Your task to perform on an android device: As I am taking a break from work and require to stay in peace for this view the details of the first property in Manhattan at the Trovit app.
Image 0: 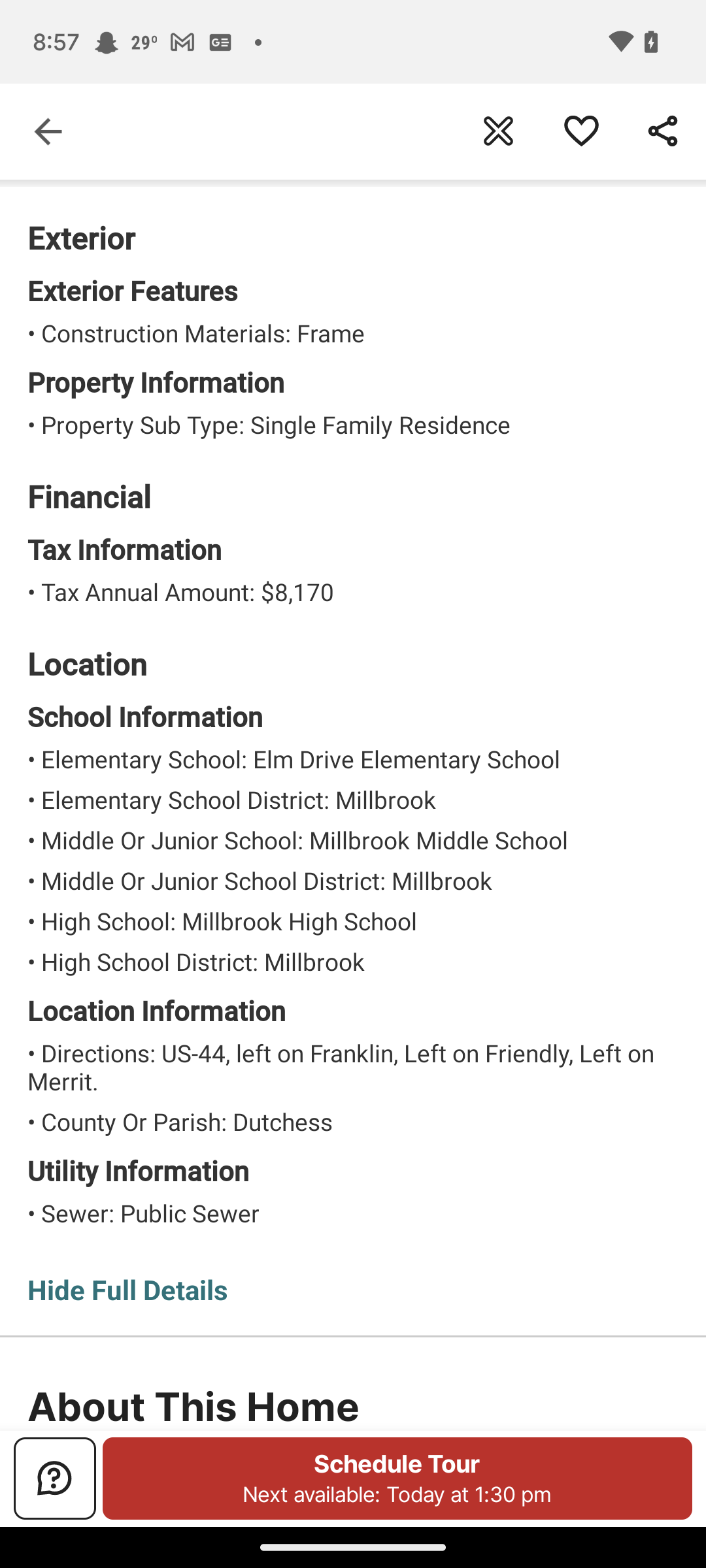
Open the homesnap app
Step 0: open app "Homesnap"
Image 1: 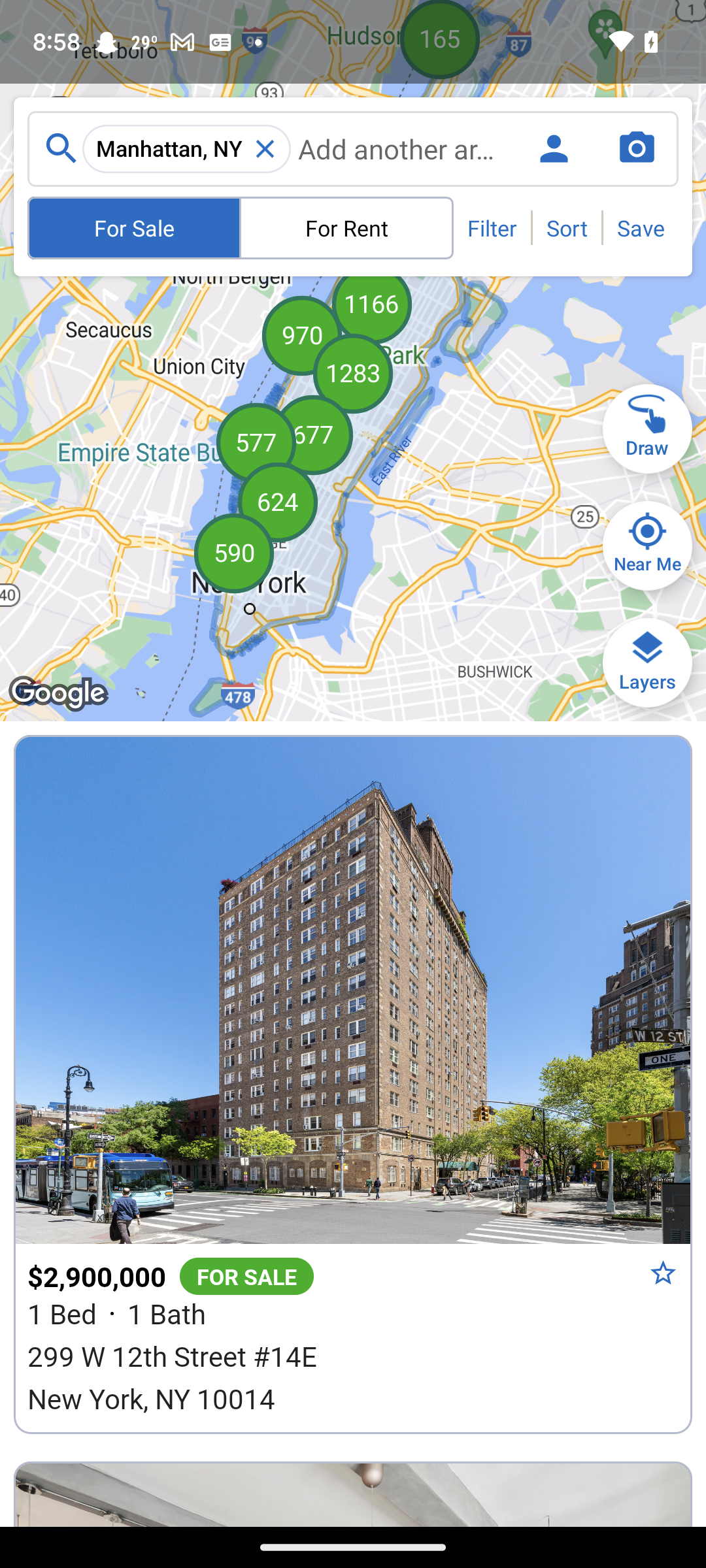
Click on the "299 W 12th Street #14E" property
Step 1: click (353, 562)
Image 2: 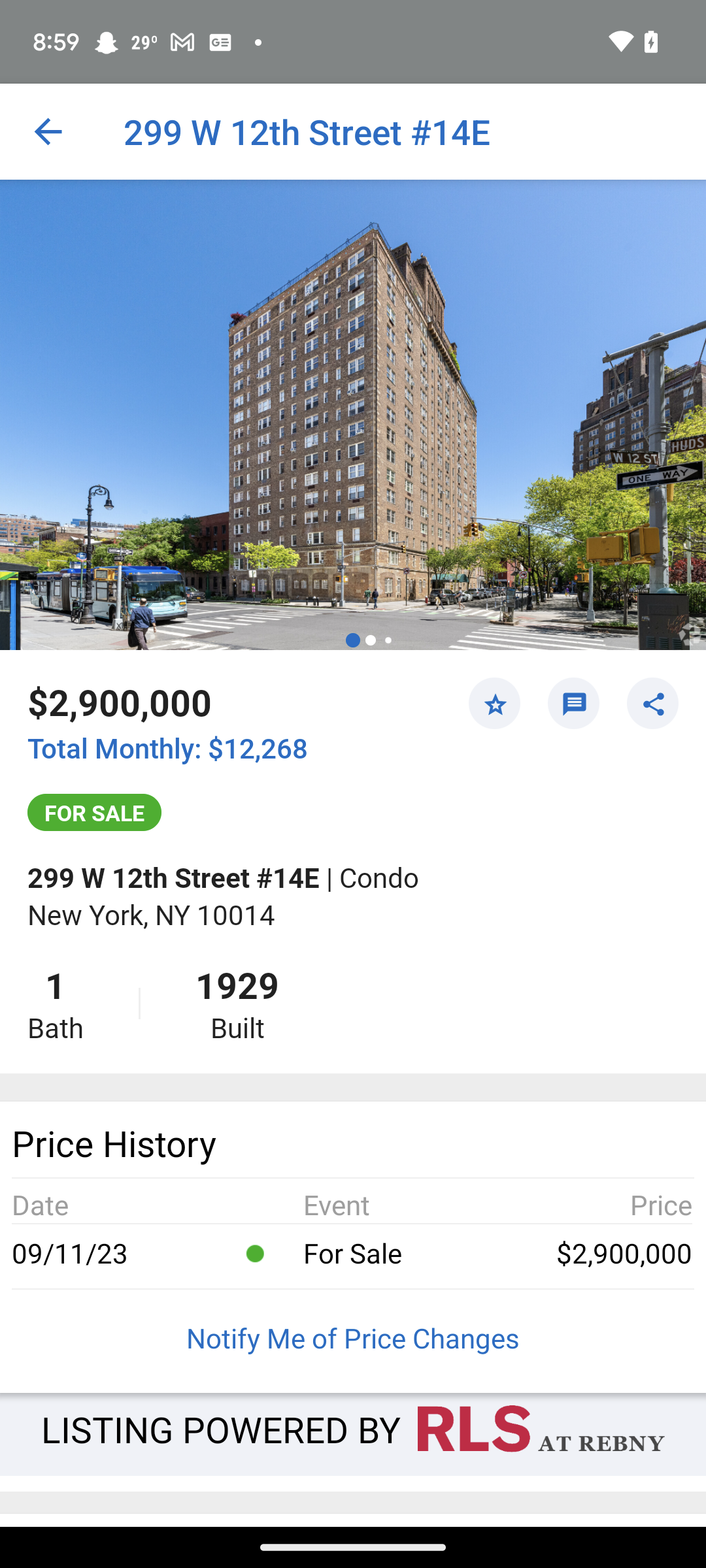
Swipe up to see the more details
Step 2: scroll down
Image 3: 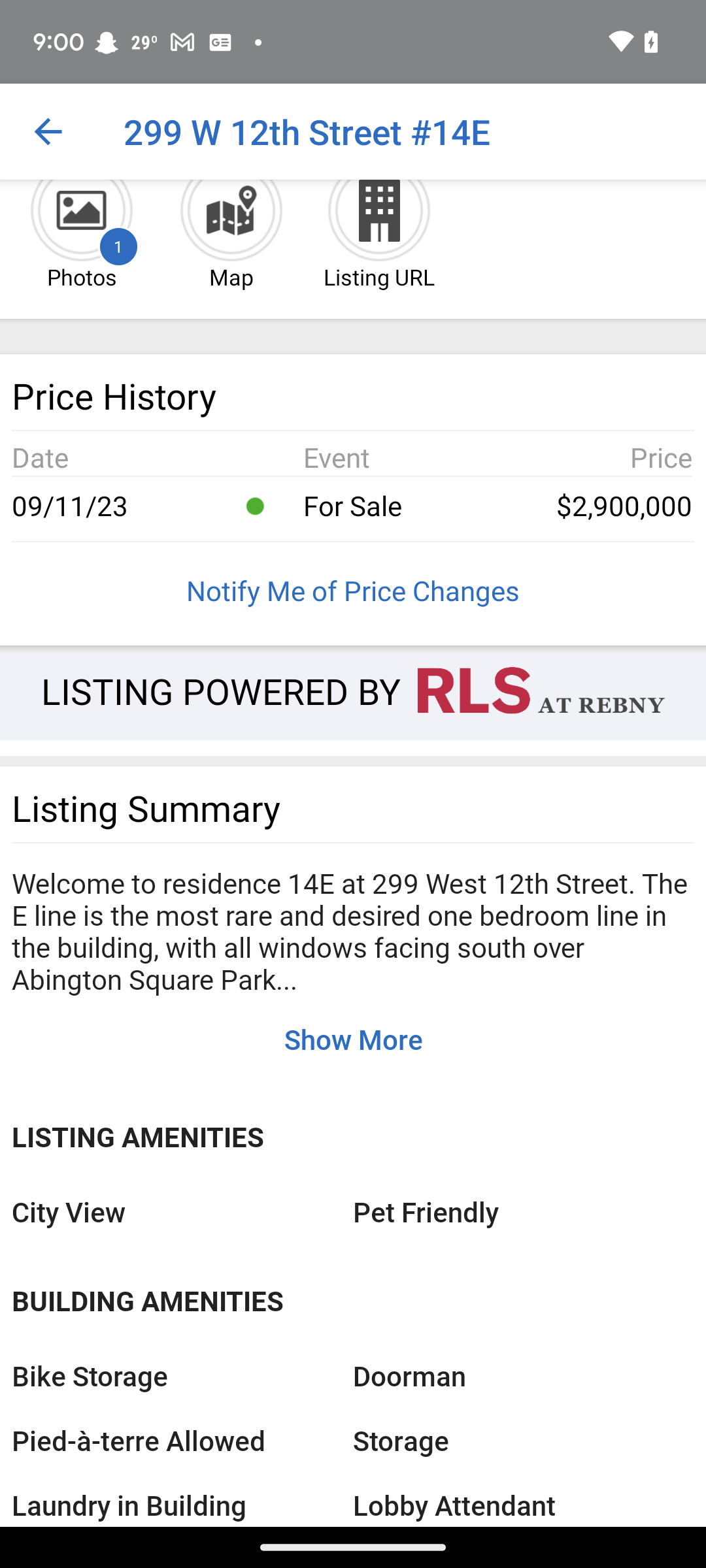
Swipe up to see the more details
Step 3: scroll down
Image 4: 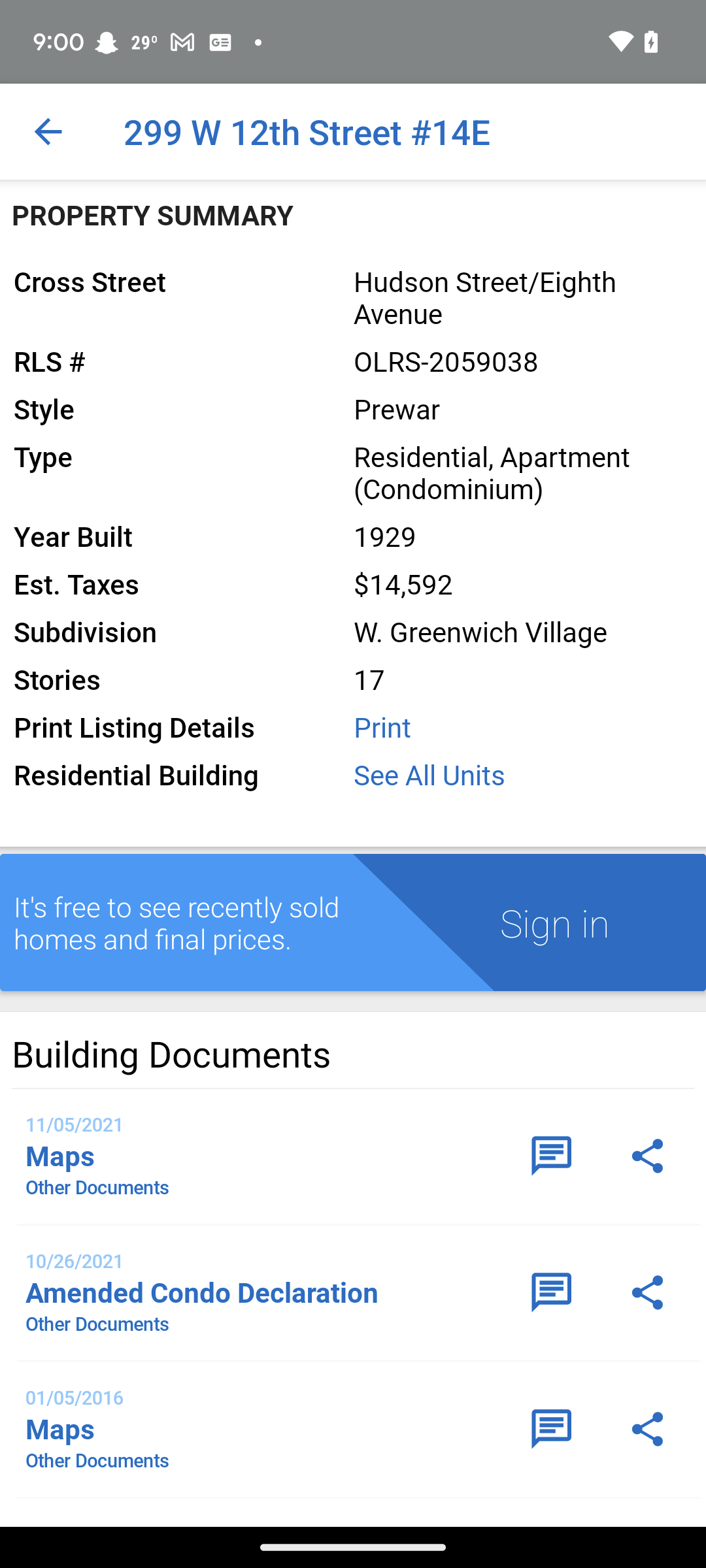
Swipe up to see the more details
Step 4: scroll down
Image 5: 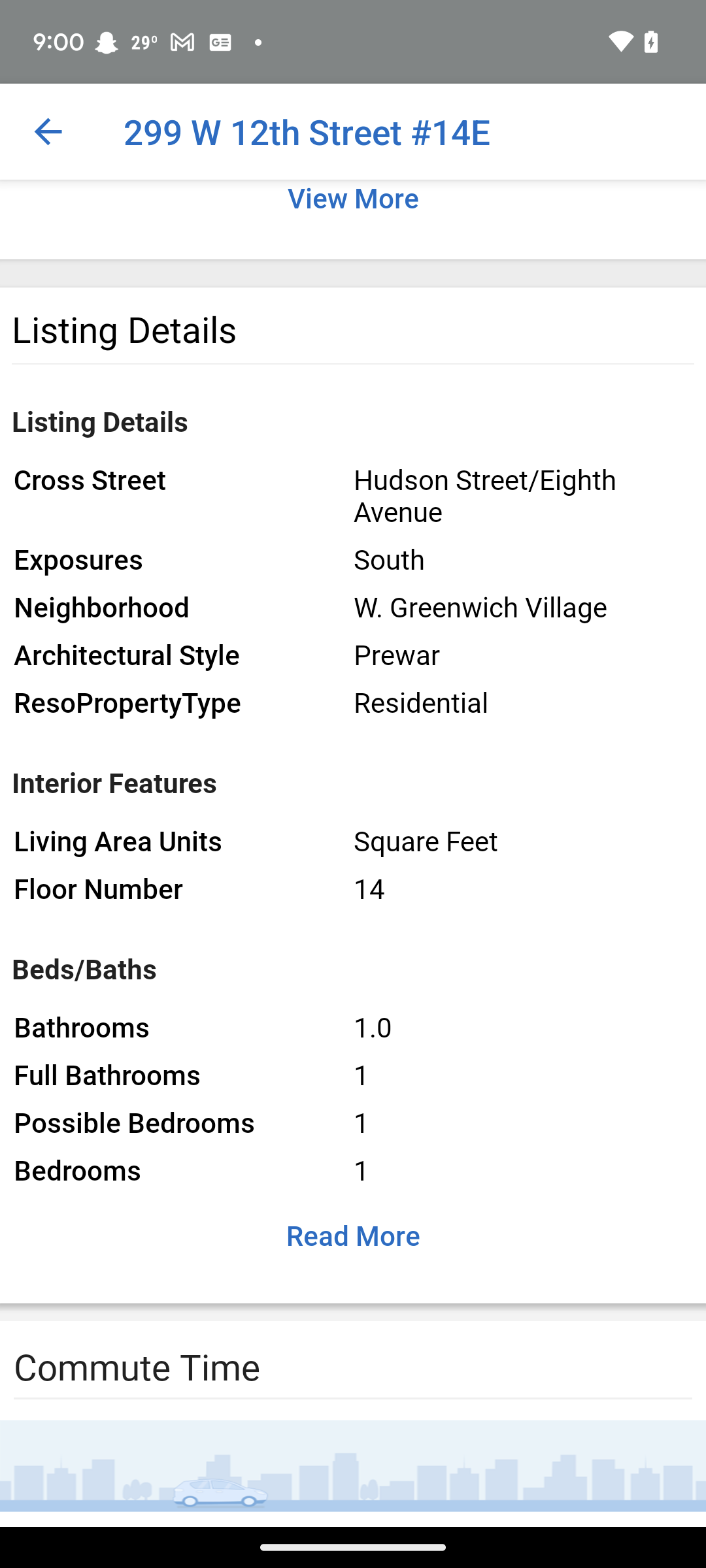
Click on the read more button
Step 5: click (353, 1235)
Image 6: 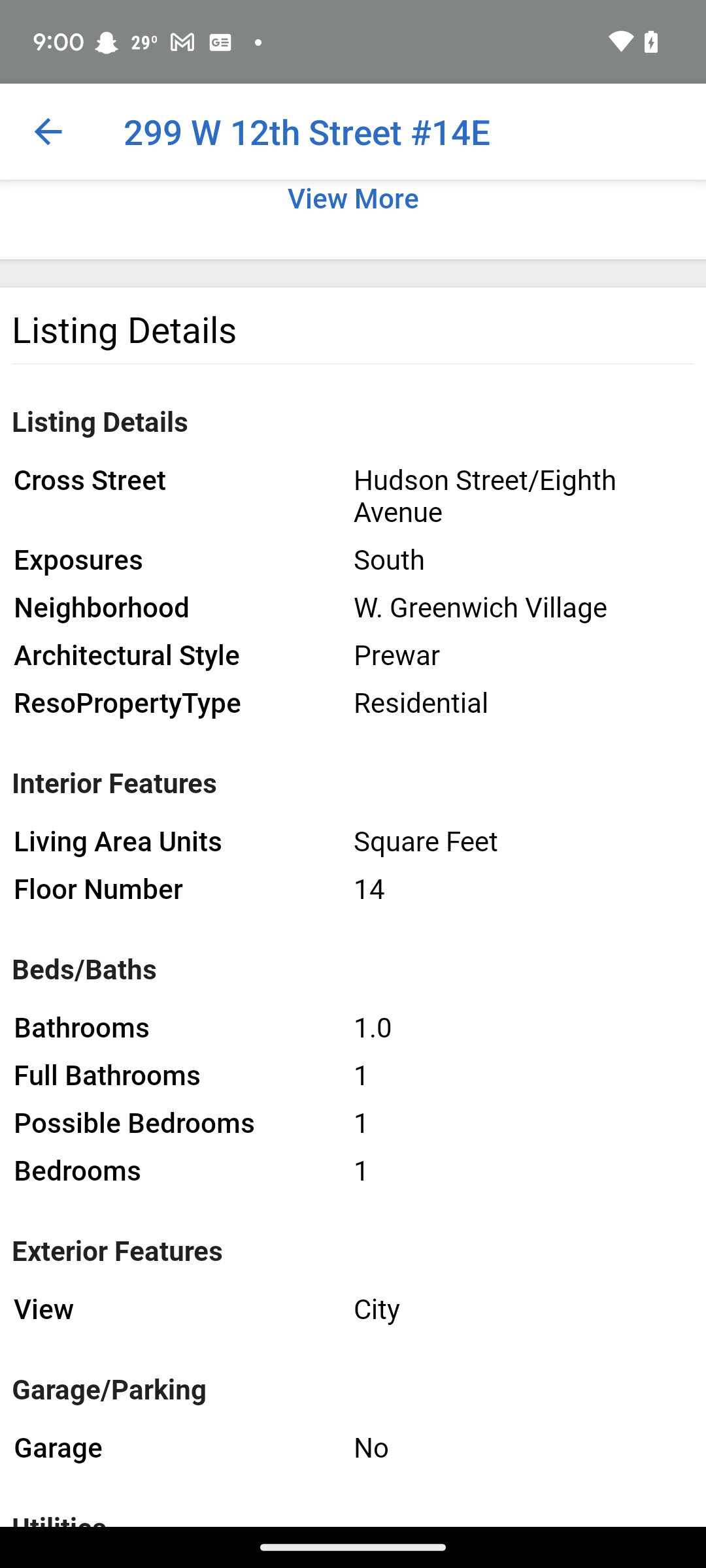
Swipe up the screen
Step 6: scroll down
Image 7: 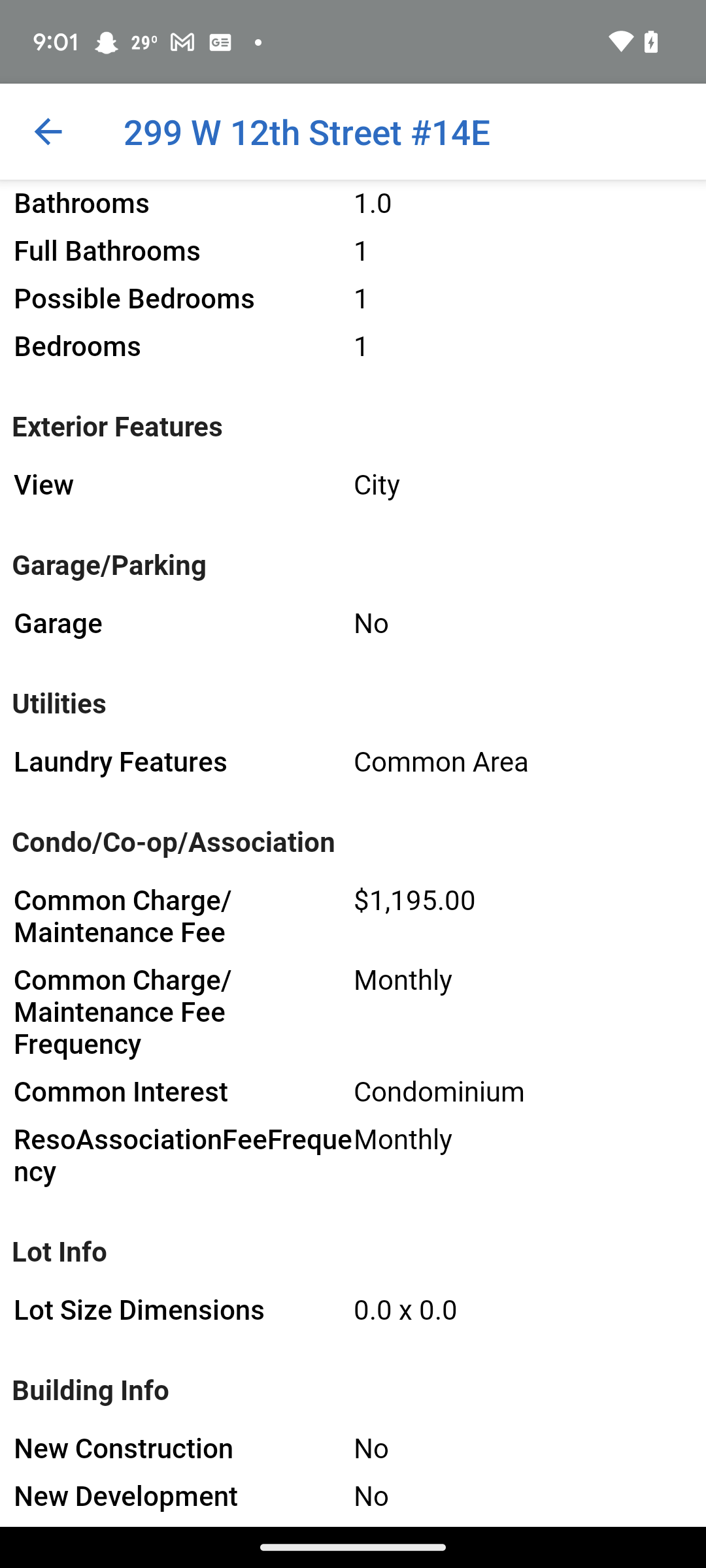
Swipe up the screen
Step 7: scroll down
Image 8: 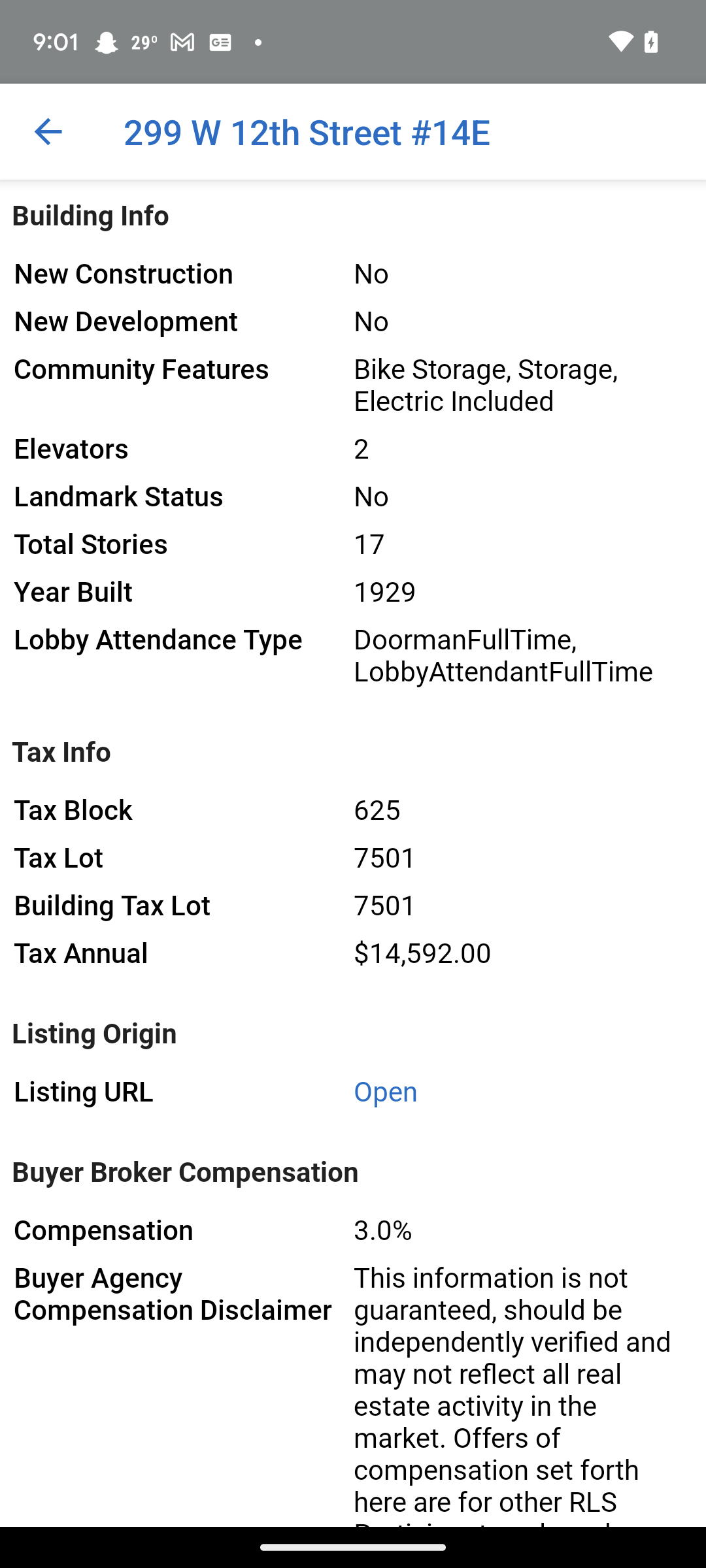
Swipe up the screen
Step 8: scroll down